Your task to perform on an android device: I would like to buy this amazon kindle for my father later so I want to add it to my shopping cart in the Tata Cliq app.
Image 0: 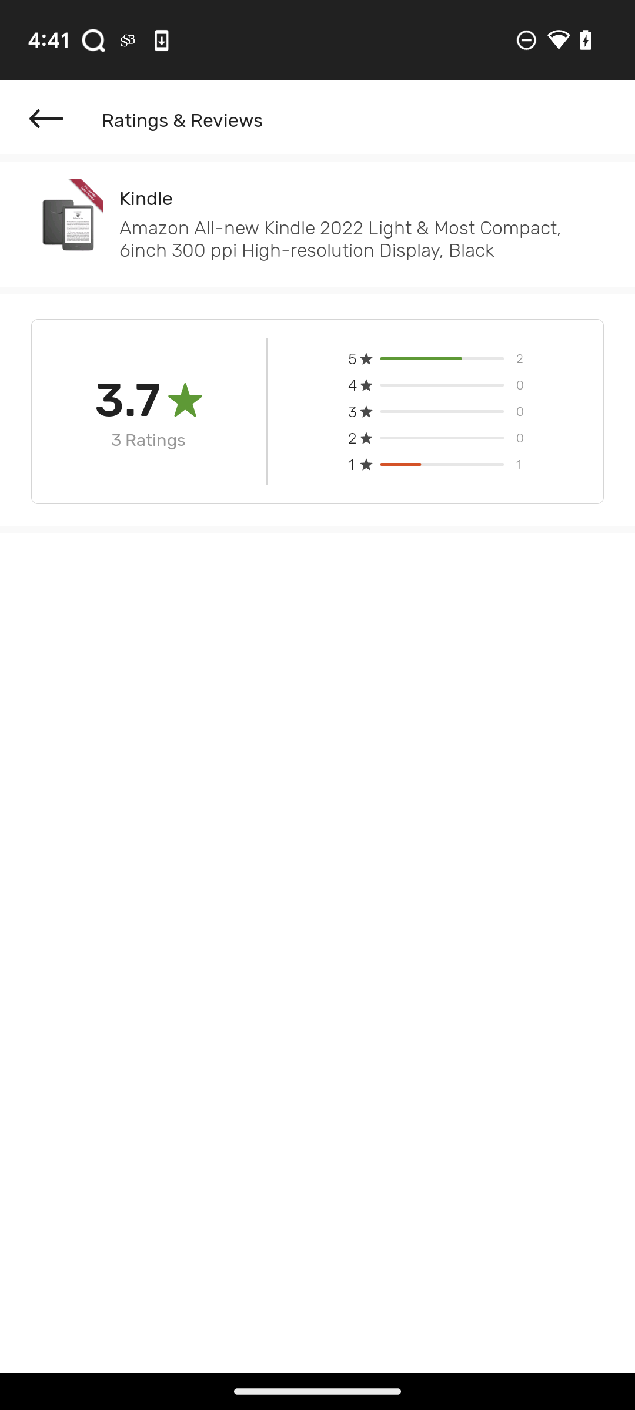
Click on the back button on the top left side of the screen.
Step 0: click (46, 119)
Image 1: 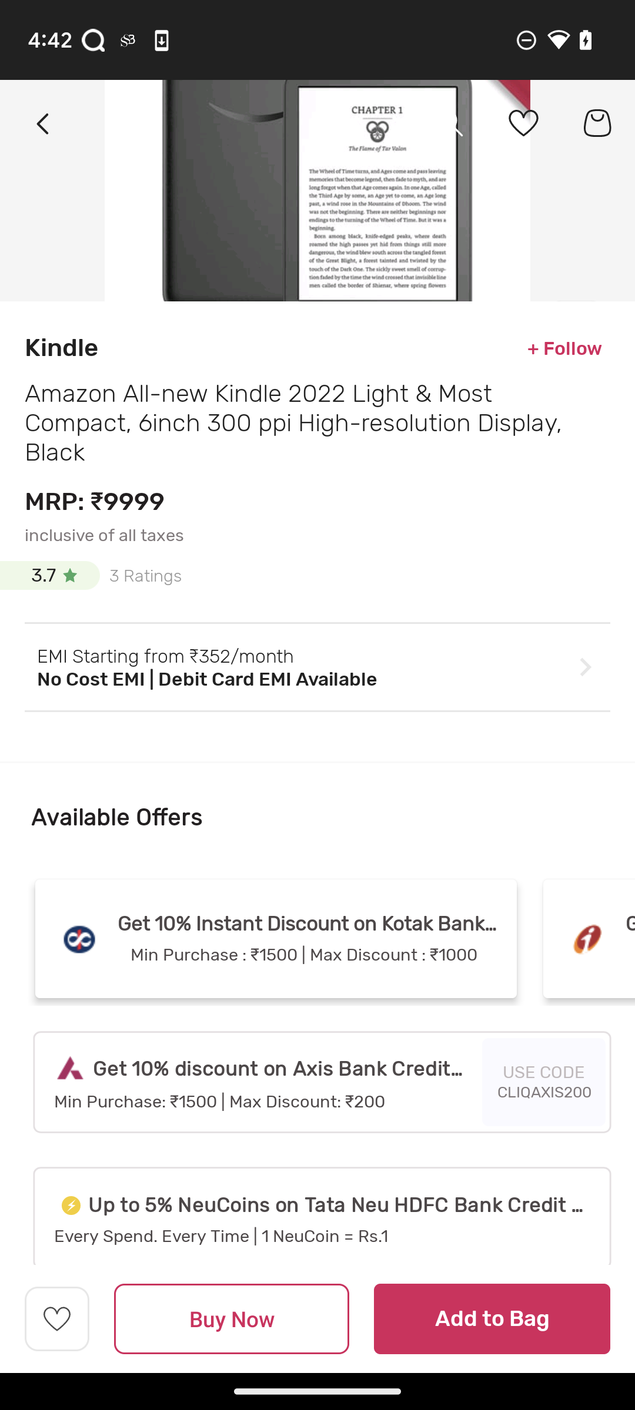
Click on Add to Bag button on the bottom right side of the screen.
Step 1: click (492, 1319)